Your task to perform on an android device: Add a shortcut of the Important files folder at the My Drive location in the drive app .
Image 0: 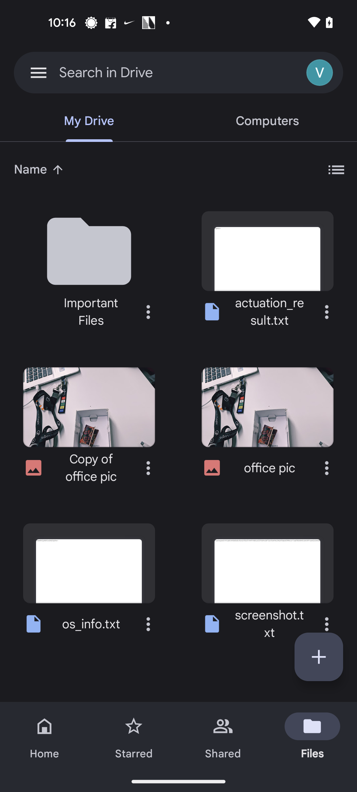
Click on the three dots more button of the Important files 
Step 0: click (148, 312)
Image 1: 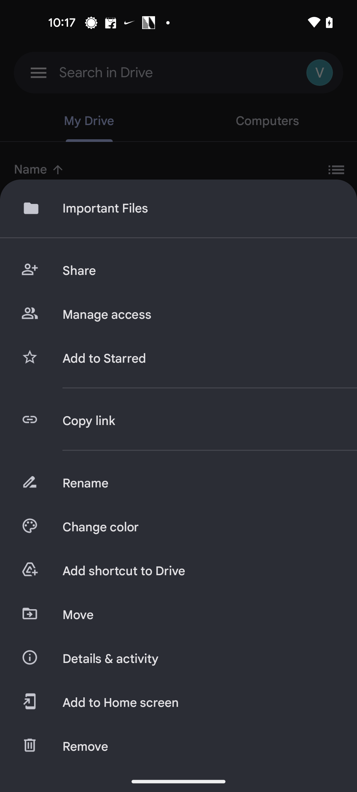
Click on the Add shortcut to Drive option
Step 1: click (199, 571)
Image 2: 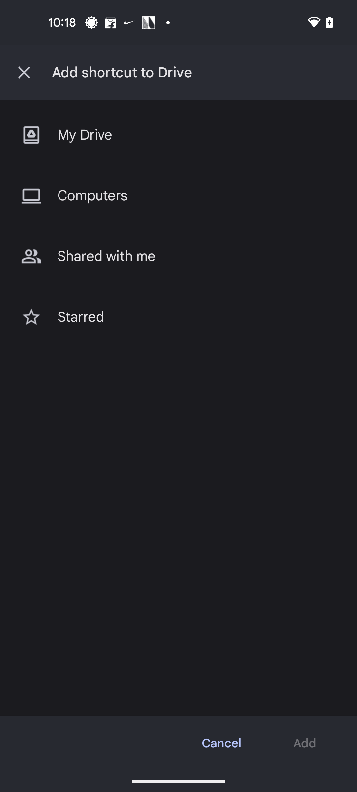
Select My Drive as shortcut location
Step 2: click (186, 135)
Image 3: 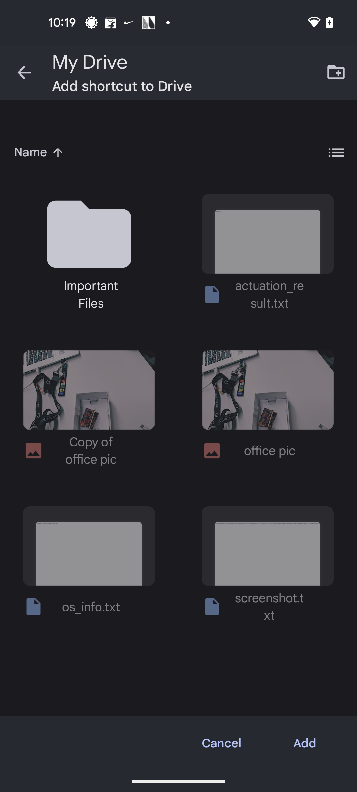
Click on the Add button at the bottom right corner of the screen
Step 3: click (305, 743)